Your task to perform on an android device: Search for the author in the book.
Image 0: 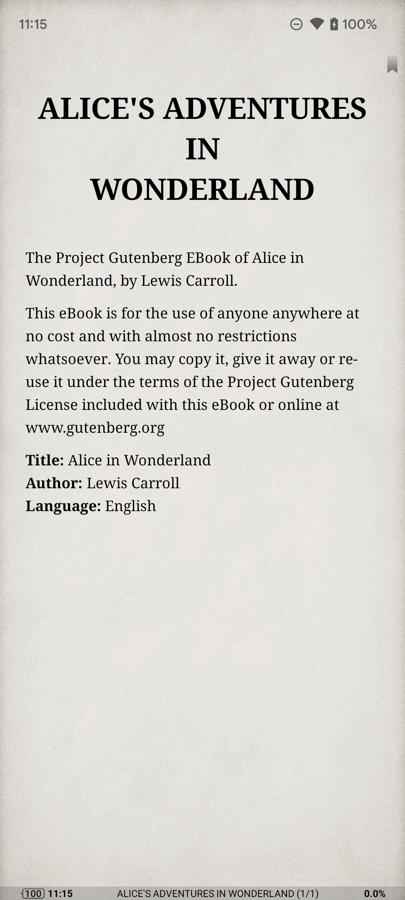
Click on the screen.
Step 0: click (209, 532)
Image 1: 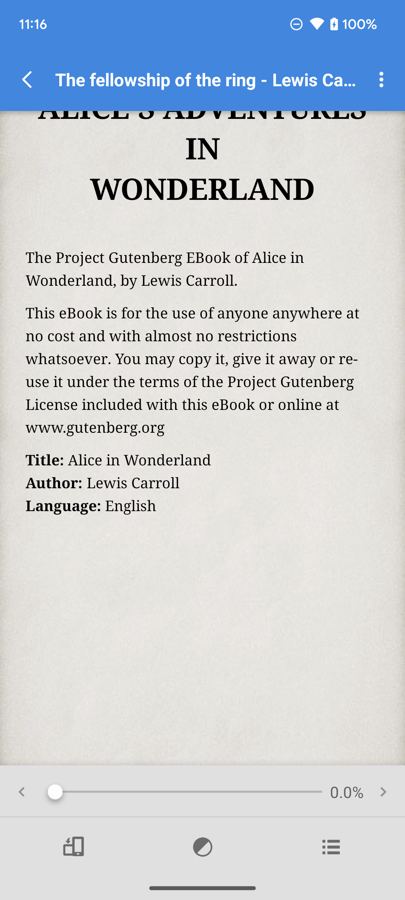
Click on the three dots on the screen.
Step 1: click (381, 79)
Image 3: 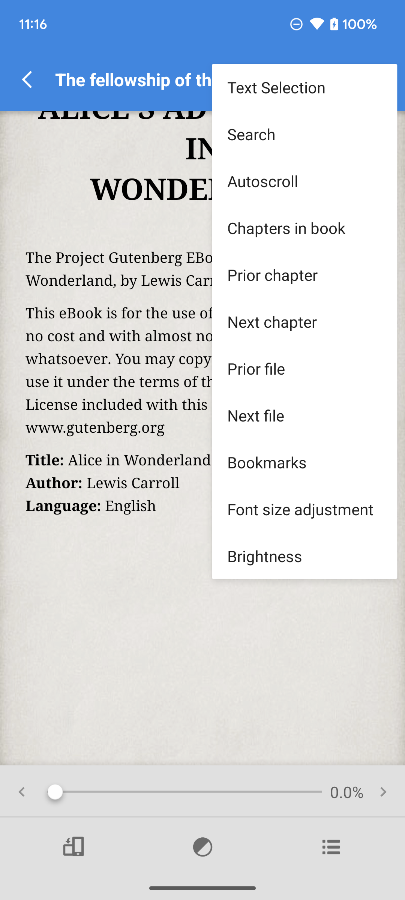
Click on the search option on the screen.
Step 3: click (304, 134)